Your task to perform on an android device: I want to delete my Favorite apps note
Image 0: 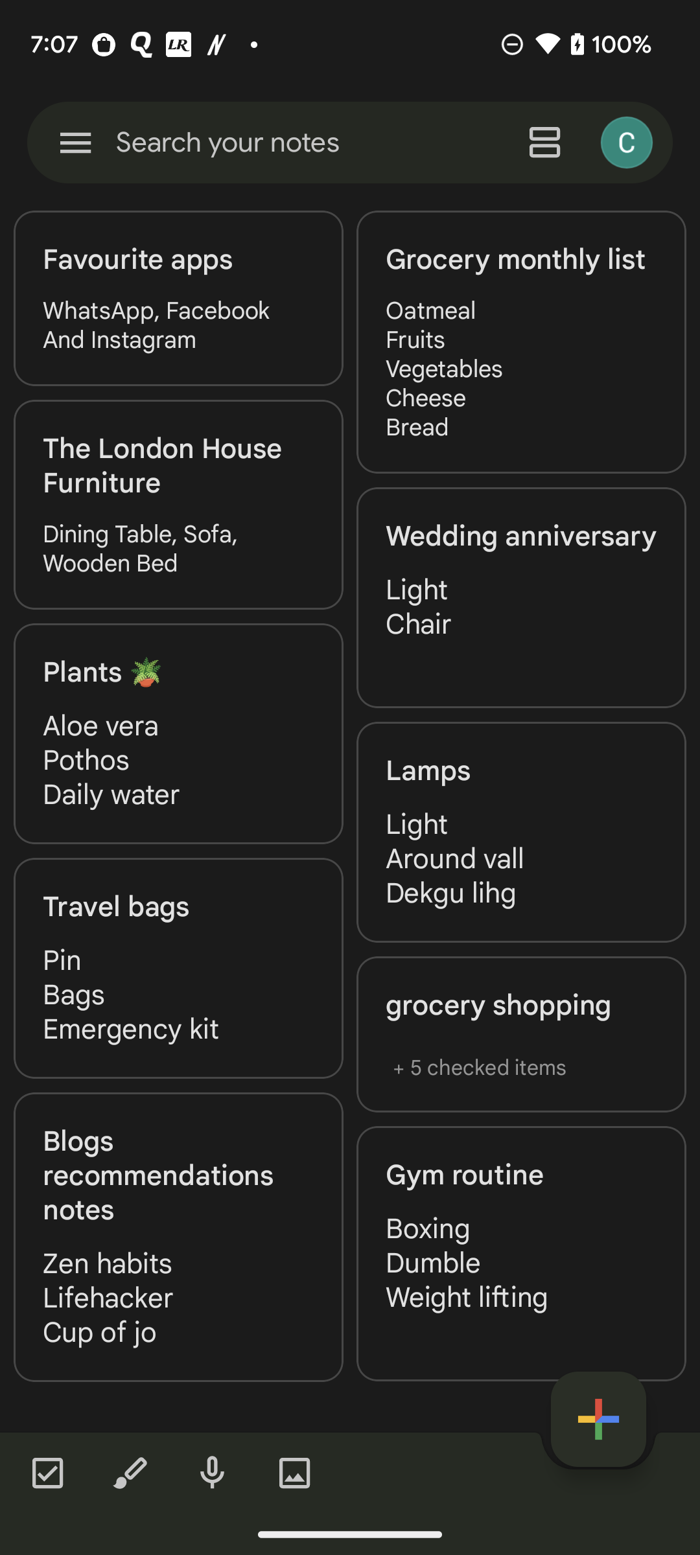
Click on the favourite apps note
Step 0: click (178, 325)
Image 1: 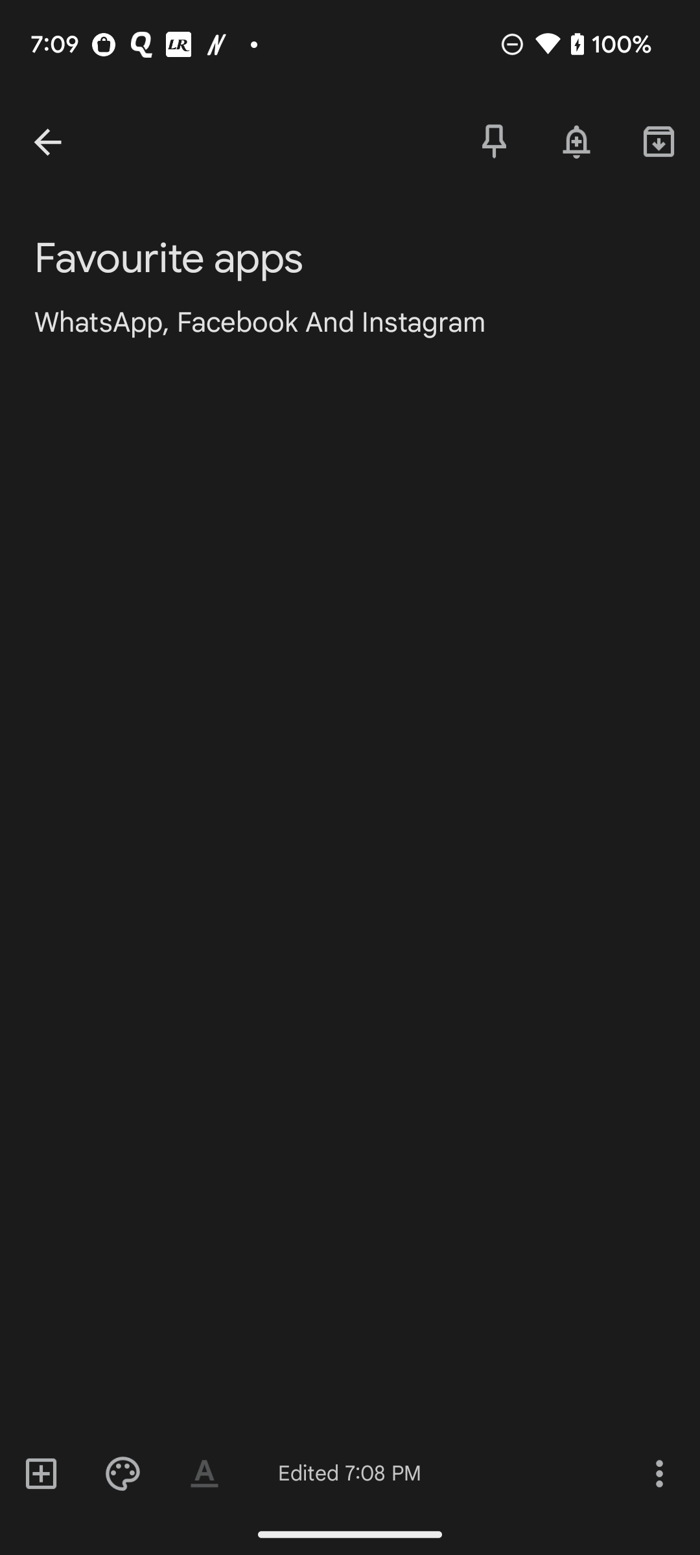
Click on the three dots icon at the bottom right of the screen
Step 1: click (659, 1473)
Image 2: 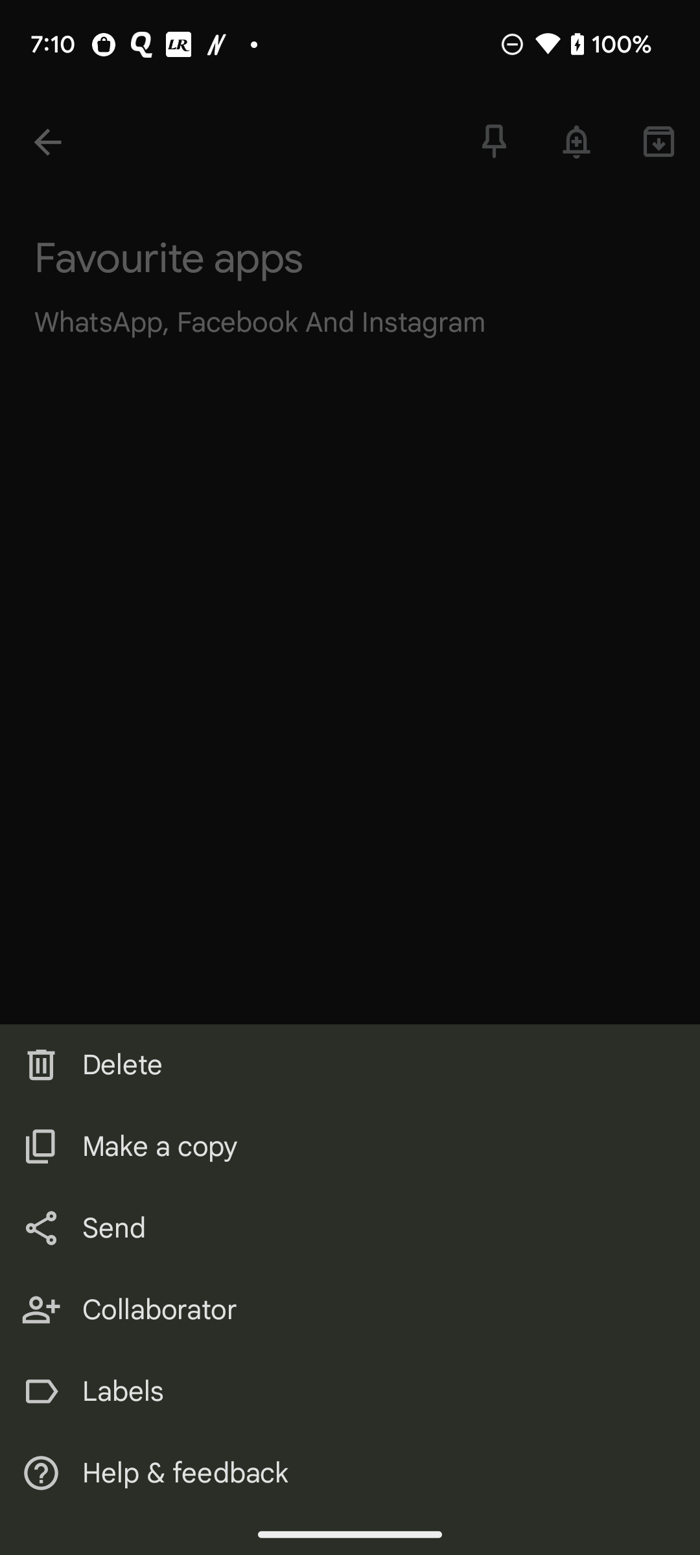
Click on the delete icon option 
Step 2: click (58, 1068)